Your task to perform on an android device: I am planning to purchase a car soon. Search for BMW cars in the CarWale app.
Image 1: 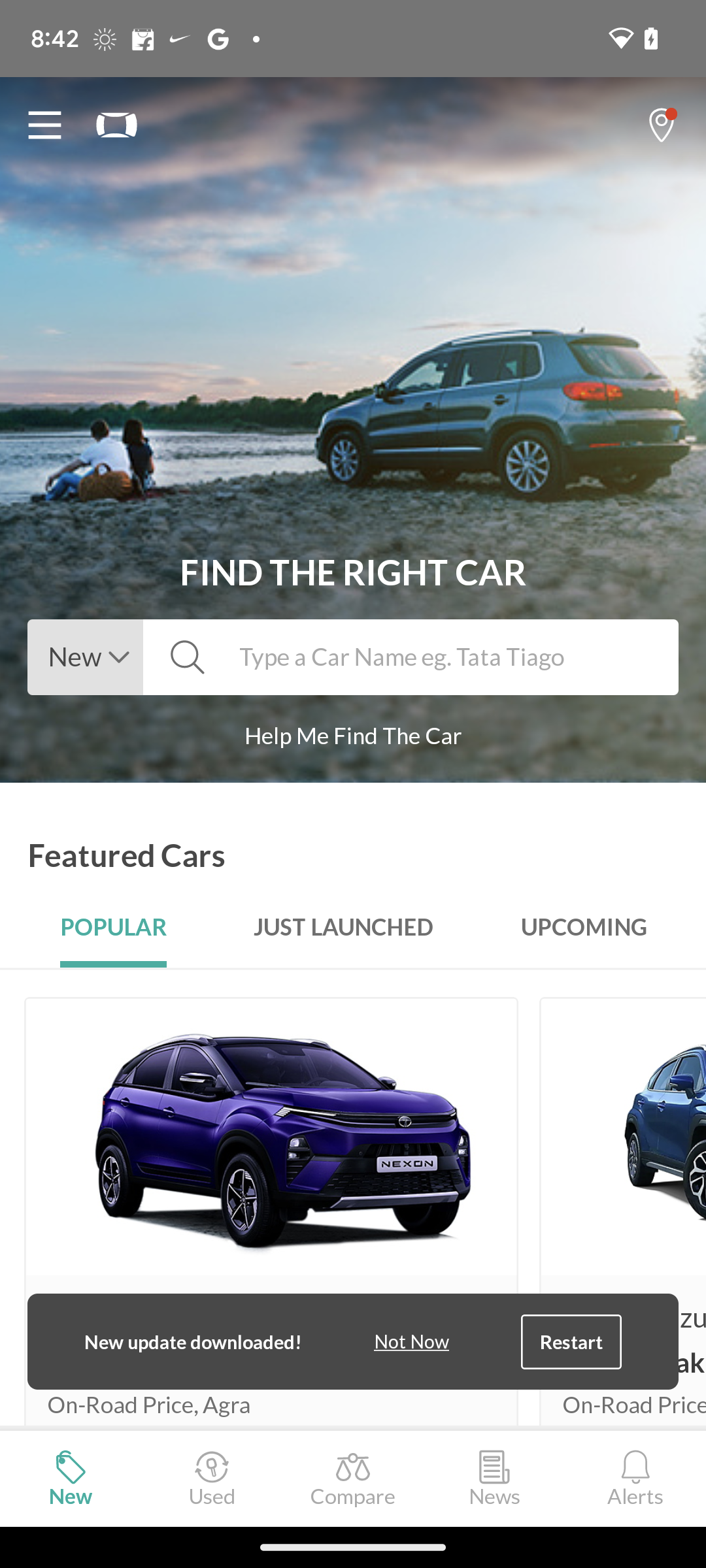
Click on the search bar.
Step 1: click (428, 657)
Image 2: 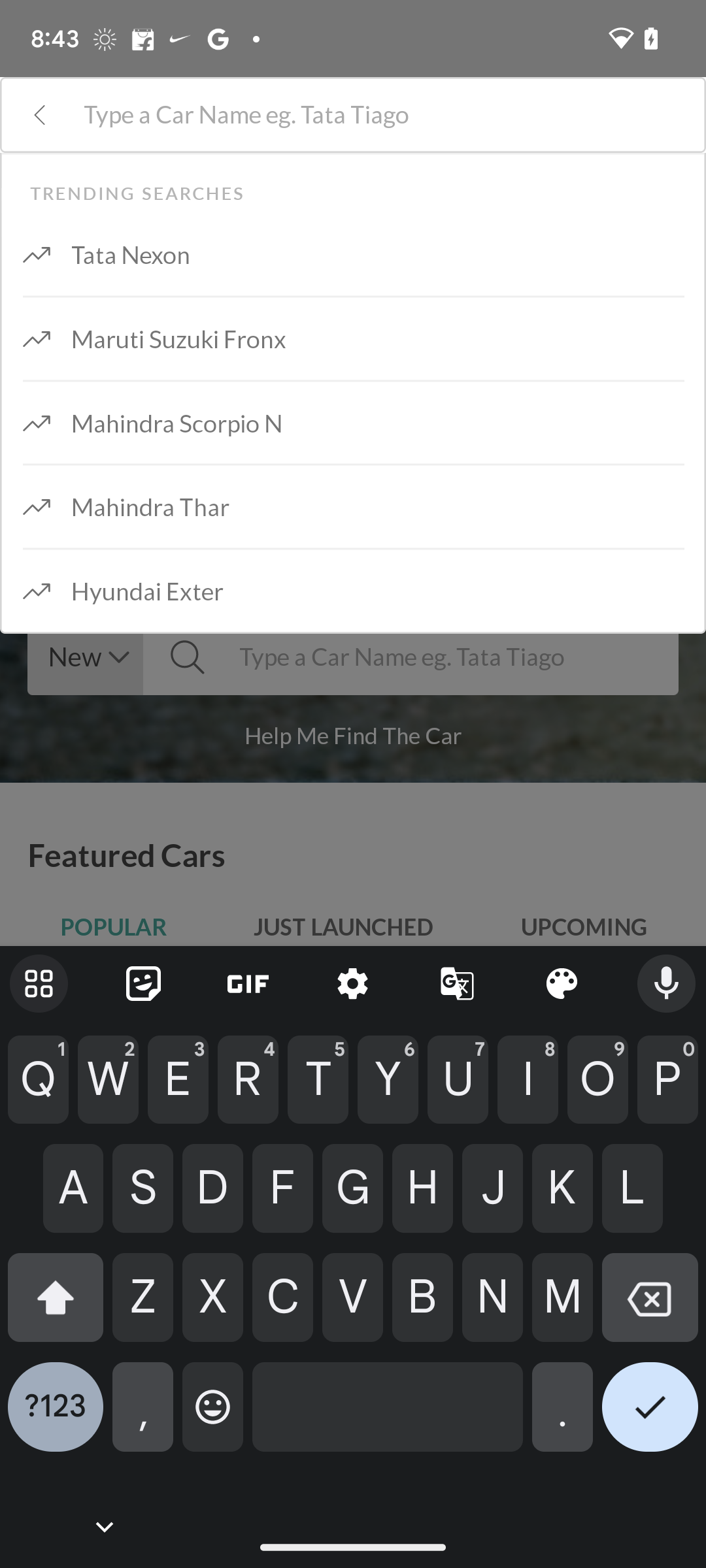
Enter the product name.
Step 2: type "BMW"
Image 4: 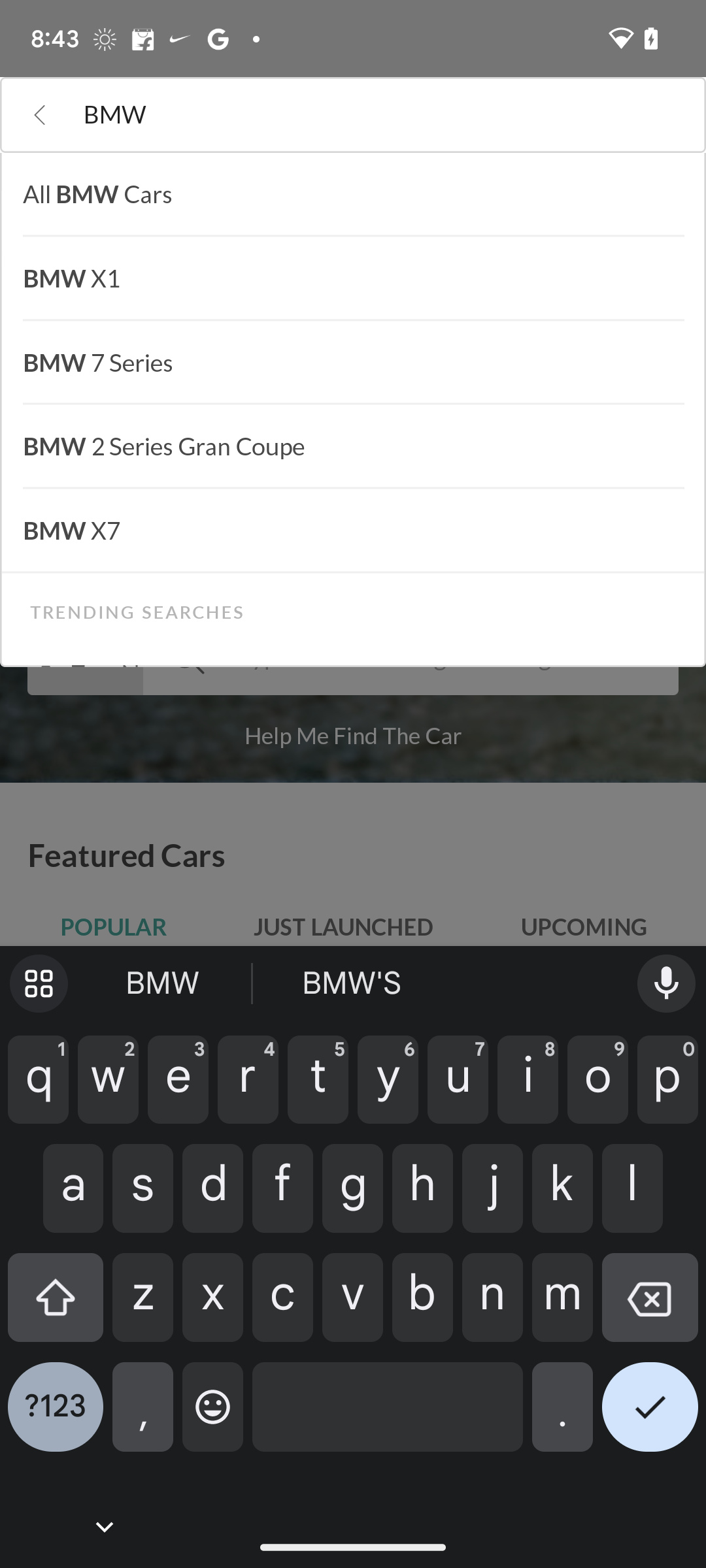
Select the first option.
Step 4: click (354, 194)
Image 5: 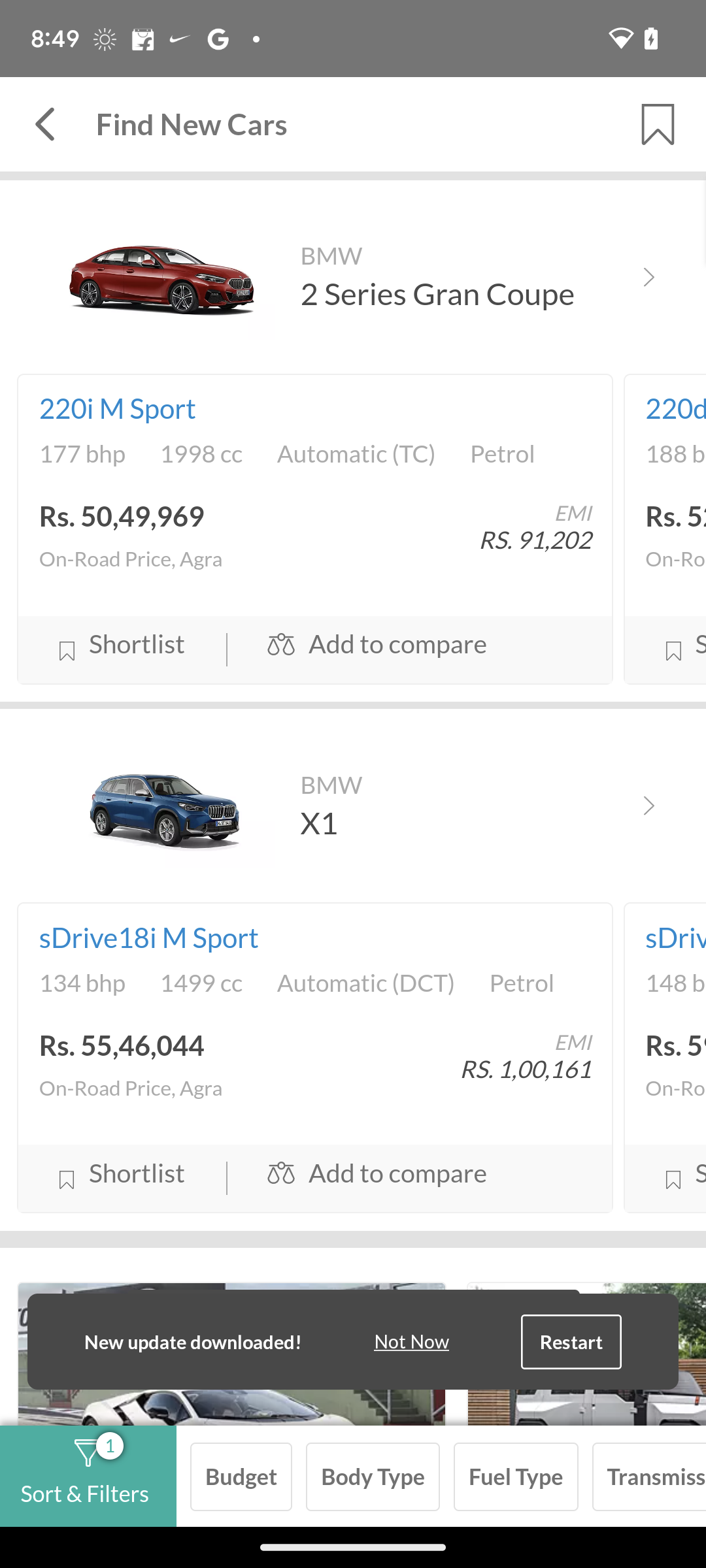
Scroll down to view more options.
Step 5: scroll down